Your task to perform on an android device: For the experience, open the Sketchbook app and start a new drawing.
Image 0: 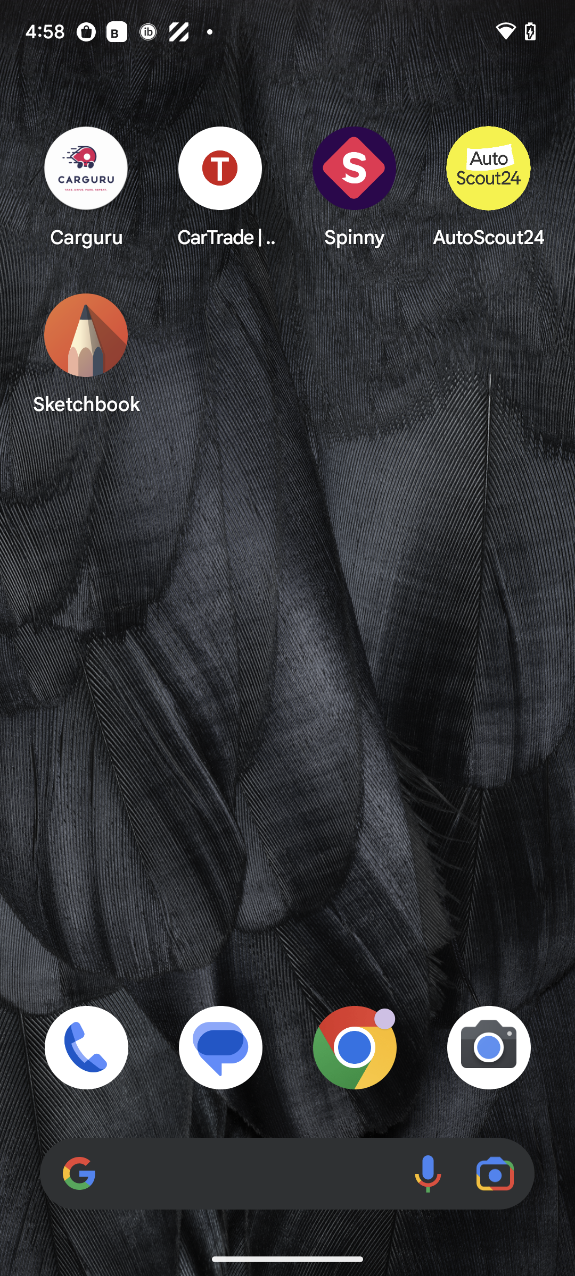
Open the Sketchbook app.
Step 0: open app "Sketchbook"
Image 1: 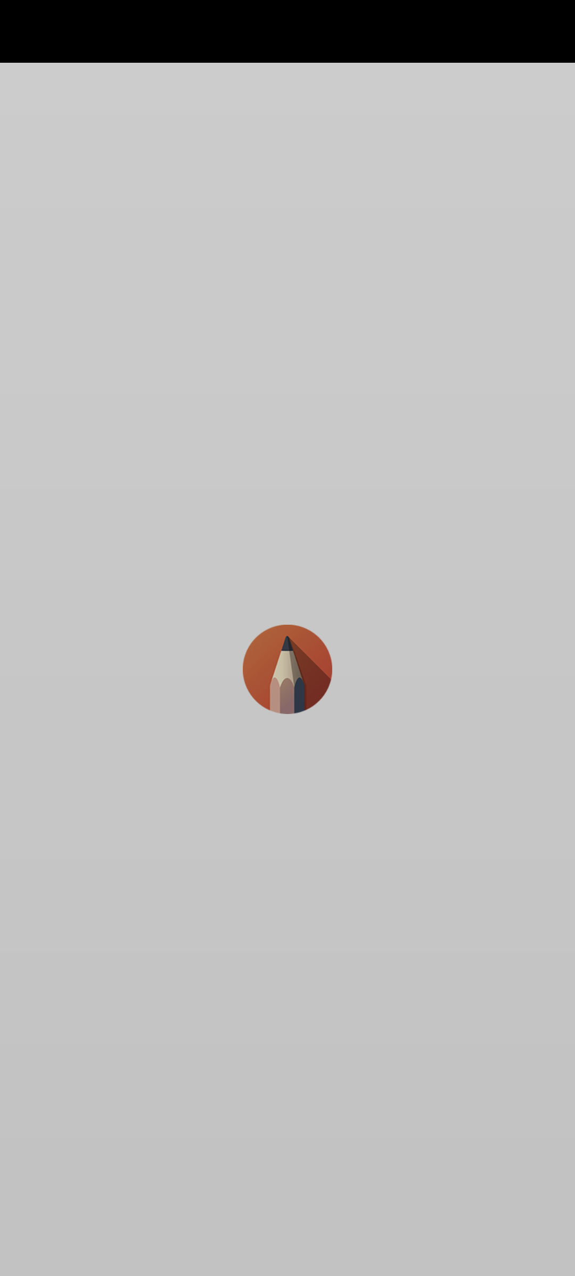
Open the Sketchbook app.
Step 1: wait
Image 2: 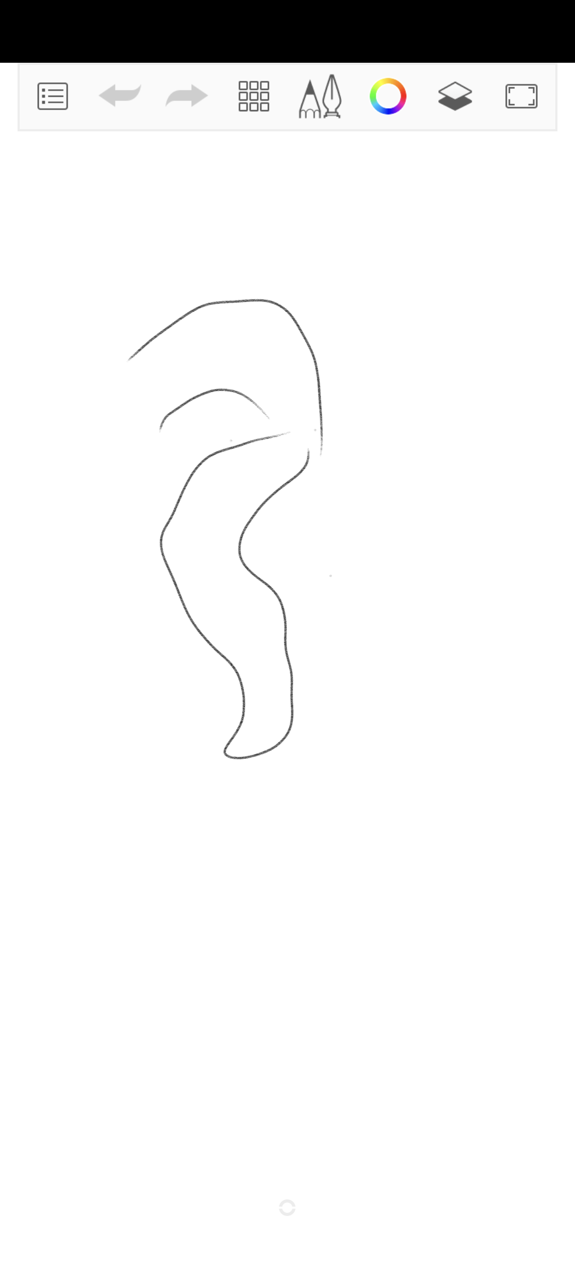
Click on the menu icon at the top left corner of the screen.
Step 2: click (55, 103)
Image 3: 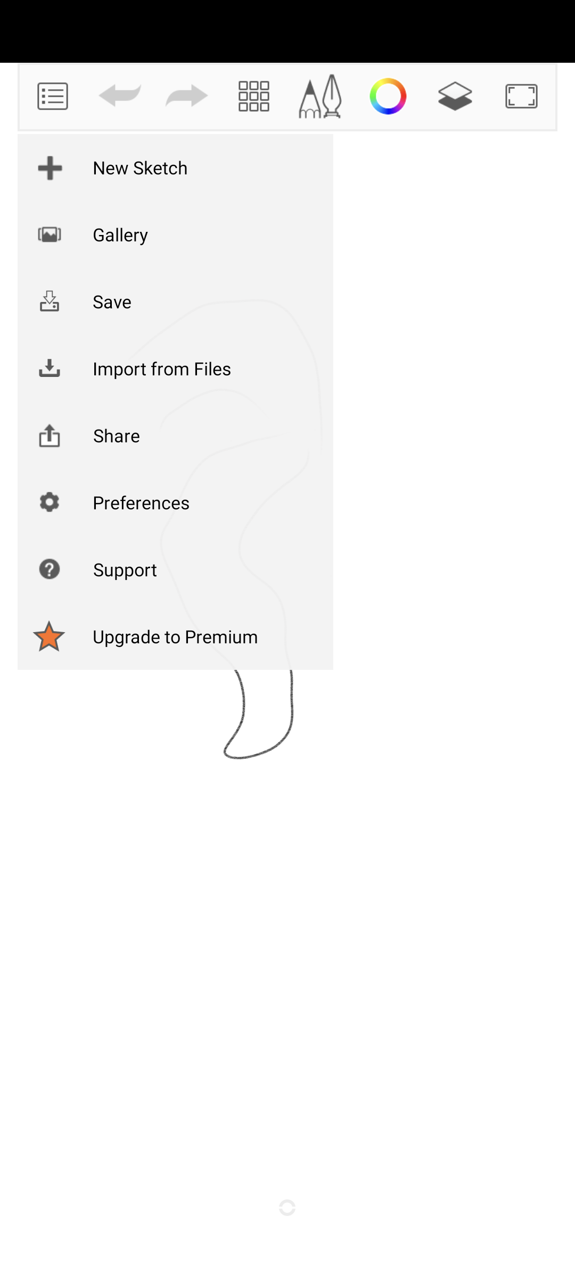
Click on new sketch.
Step 3: click (140, 167)
Image 4: 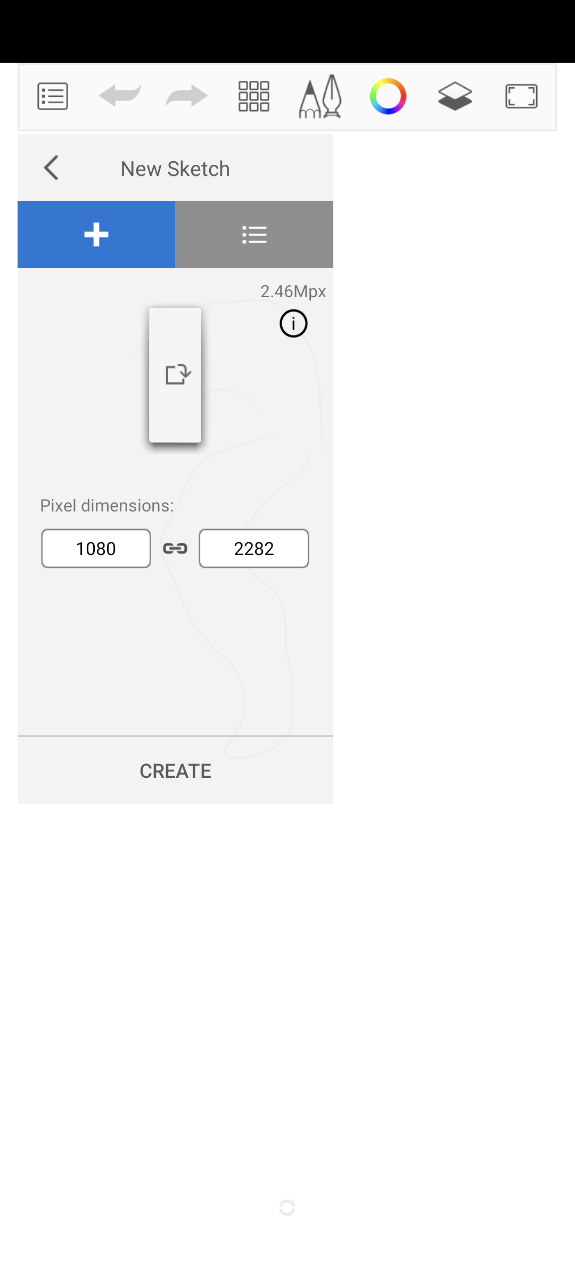
Click on create.
Step 4: click (175, 770)